Your task to perform on an android device: I want to upload my Book report.pptx file to my drive because I'm changing my mobile device. 
Image 0: 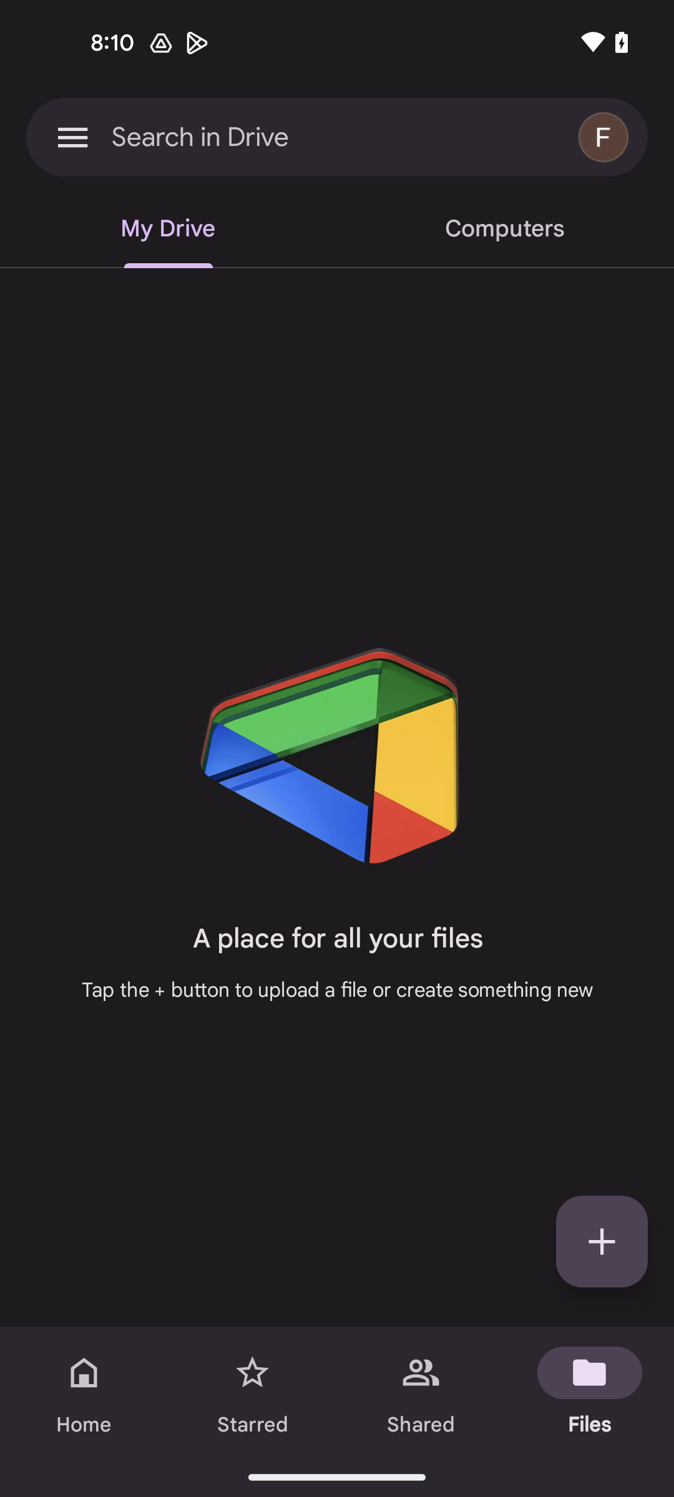
Open Drive app
Step 0: open app "Drive"
Image 1: 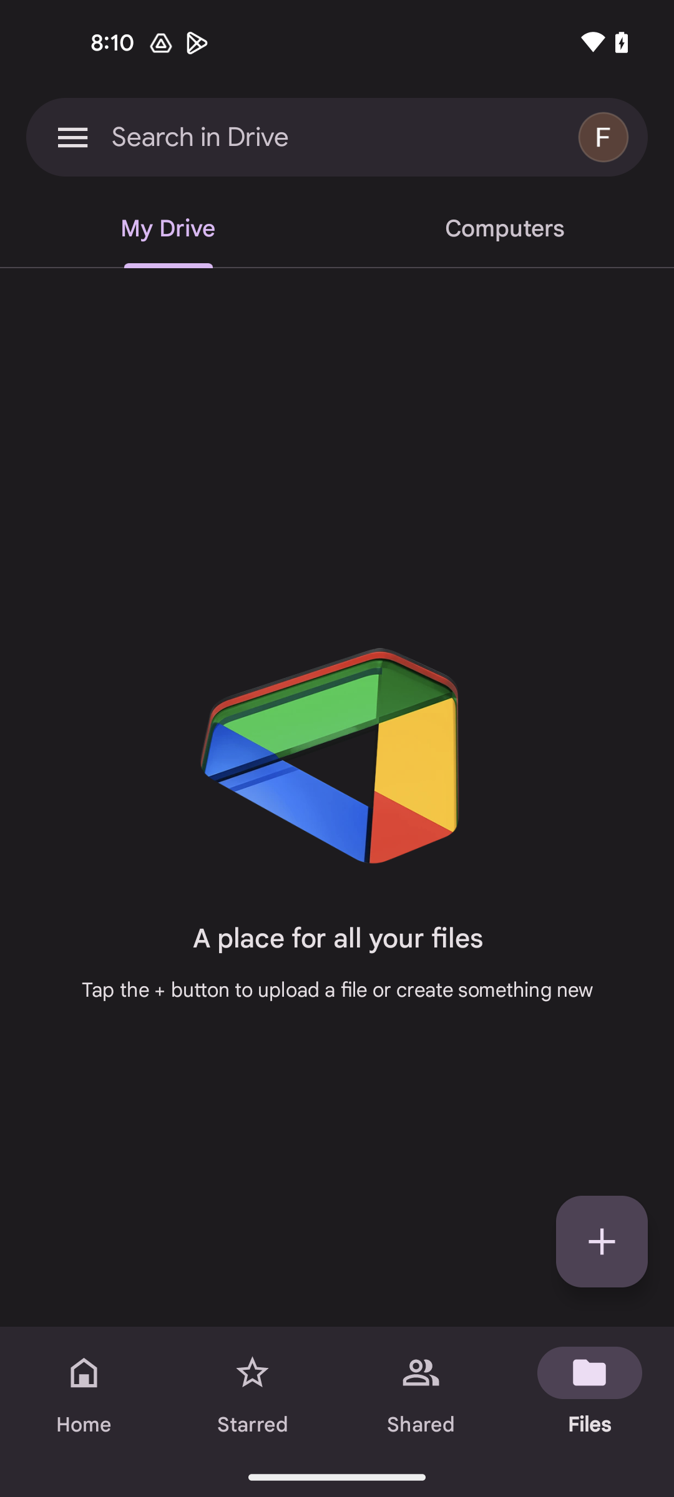
Click on plus icon
Step 1: click (602, 1241)
Image 2: 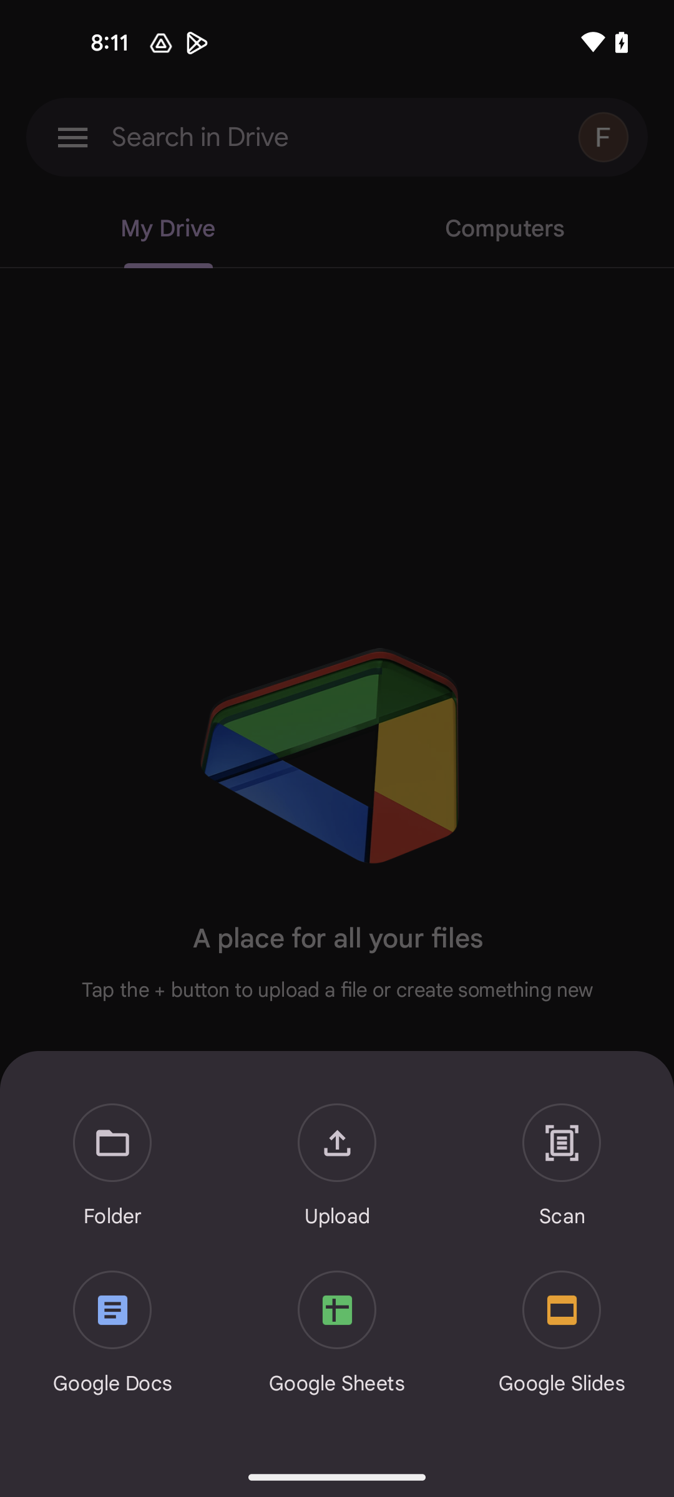
Click on the Upload option
Step 2: click (337, 1167)
Image 3: 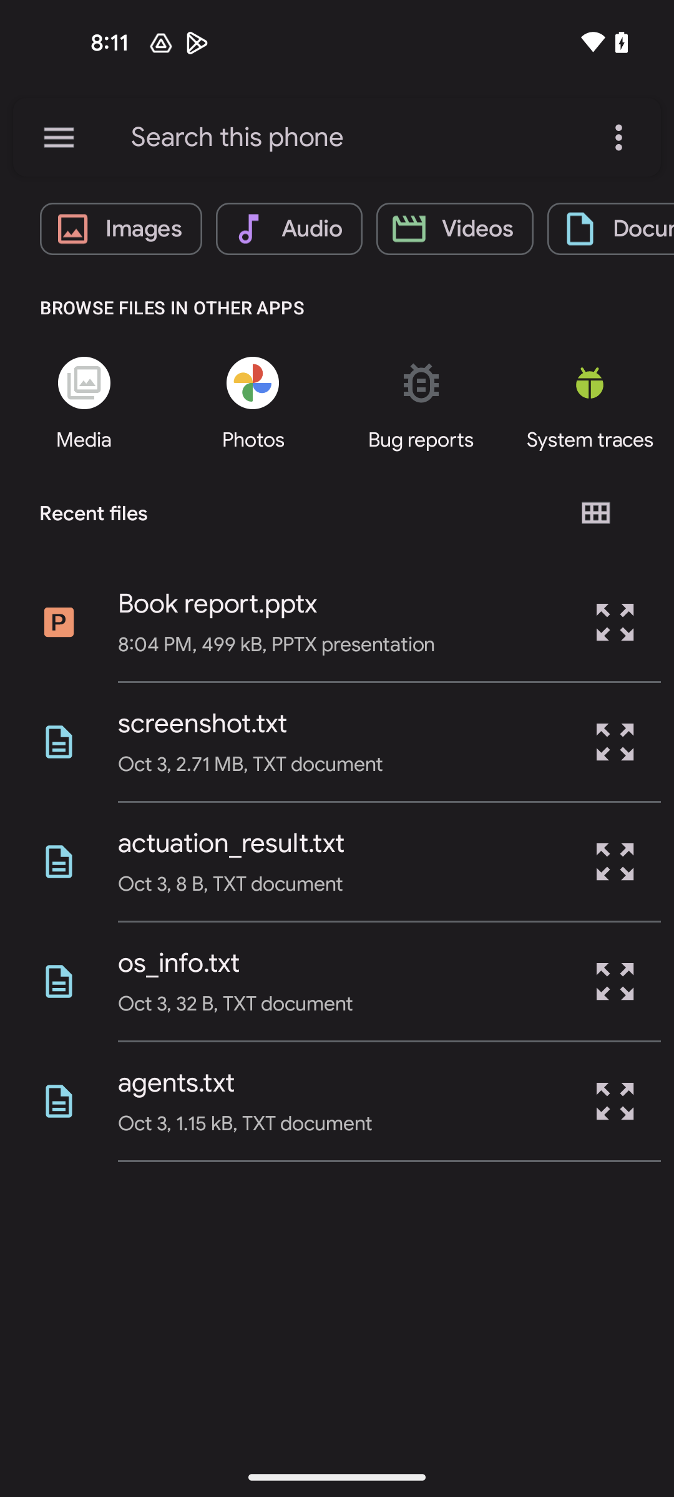
Select Book report.pptx file from the recent files
Step 3: click (218, 603)
Image 4: 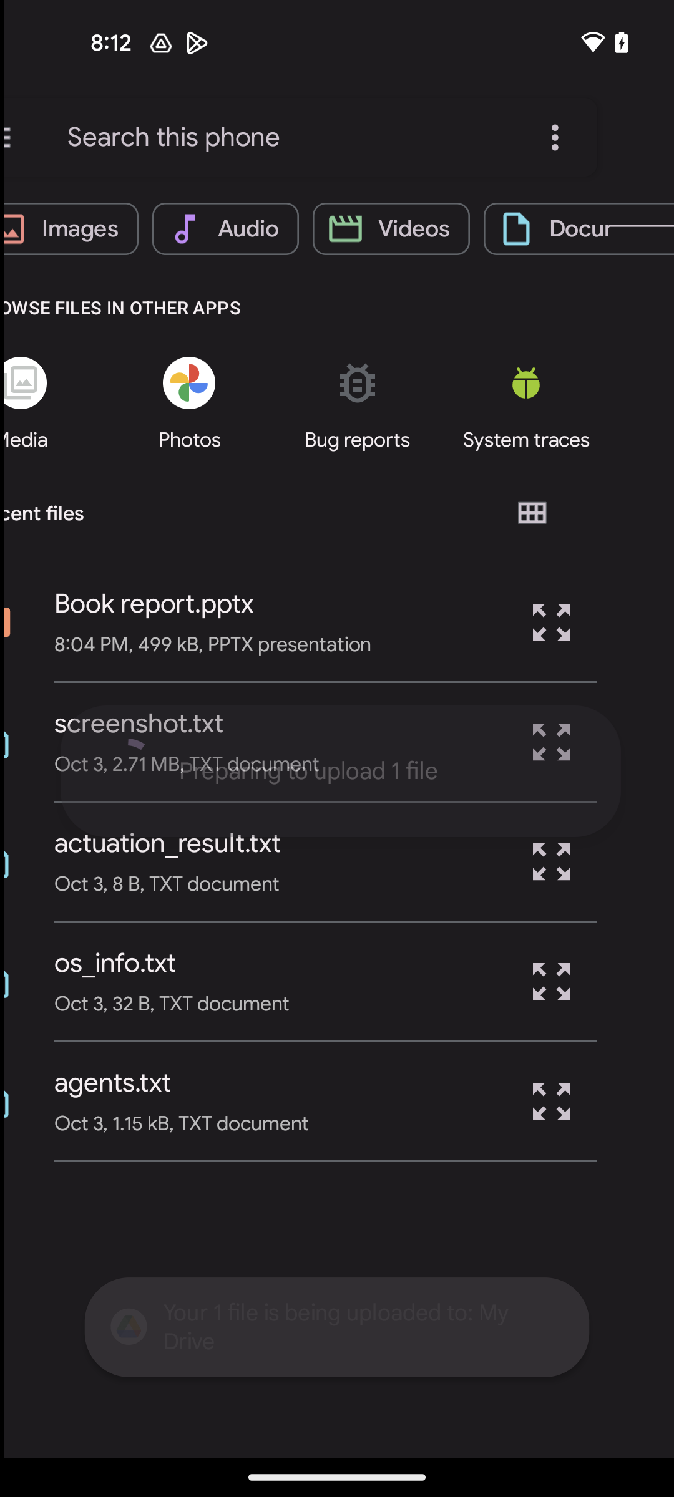
Select Book report.pptx file from the recent files
Step 4: wait